Your task to perform on an android device: Open the TickTick app and click on the square selection icon of the task "Regular Health Checkup" from the list "Review of Employee Benefits" to mark it as complete.
Image 0: 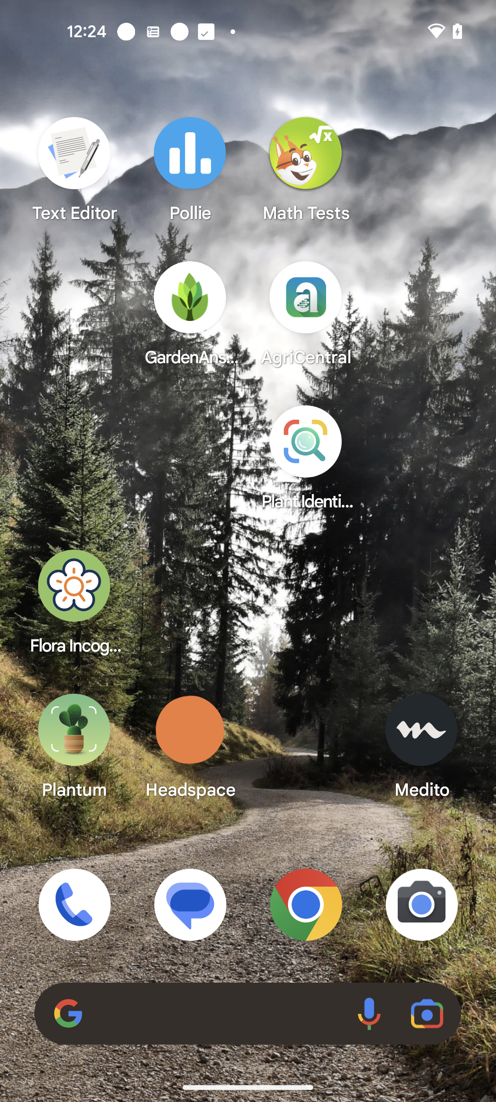
Click on the TickTick app.
Step 0: open app "TickTick"
Image 1: 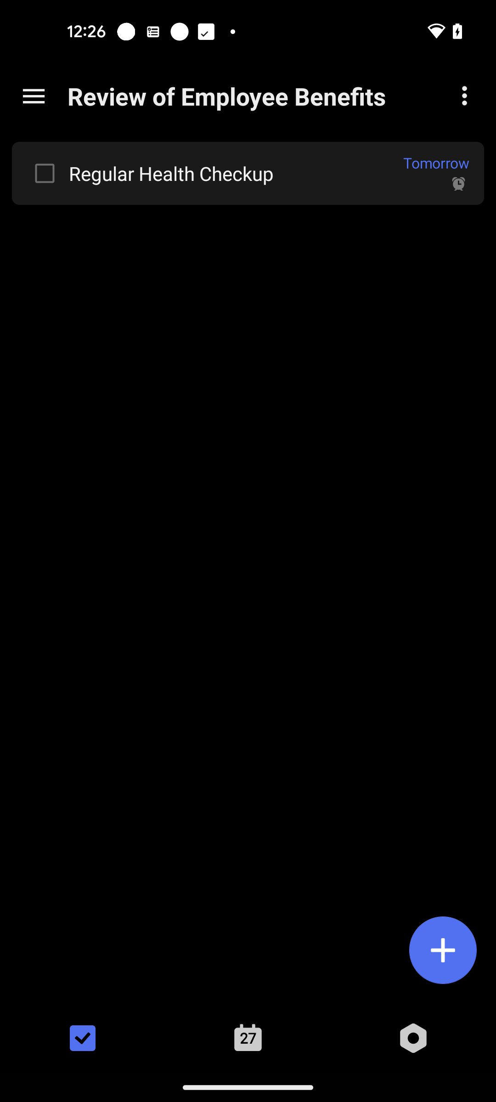
Click on the square selection icon of "Regular Health Checkup".
Step 1: click (45, 177)